Your task to perform on an android device: I want to set the recording quality to HIGH in order to get the best sound quality possible.
Image 0: 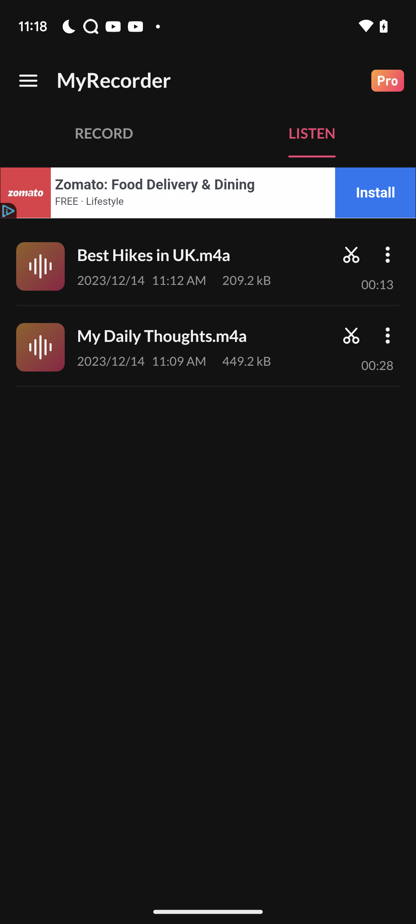
Click on the menu icon at the top left of the screen
Step 0: click (28, 80)
Image 1: 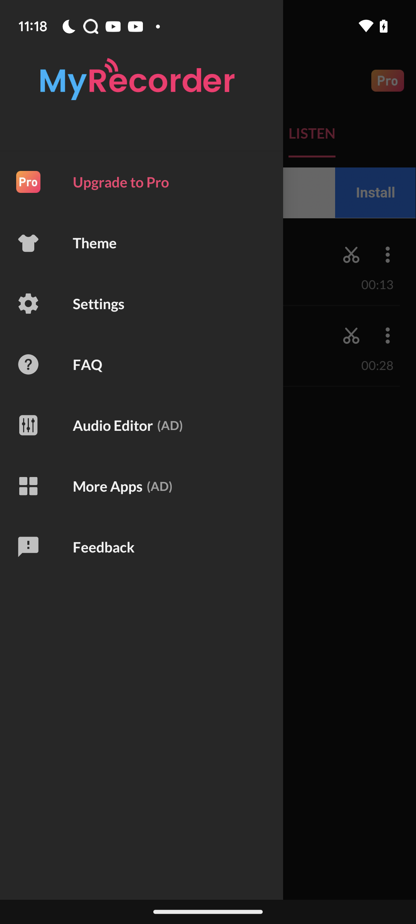
Click on the settings option
Step 1: click (178, 303)
Image 2: 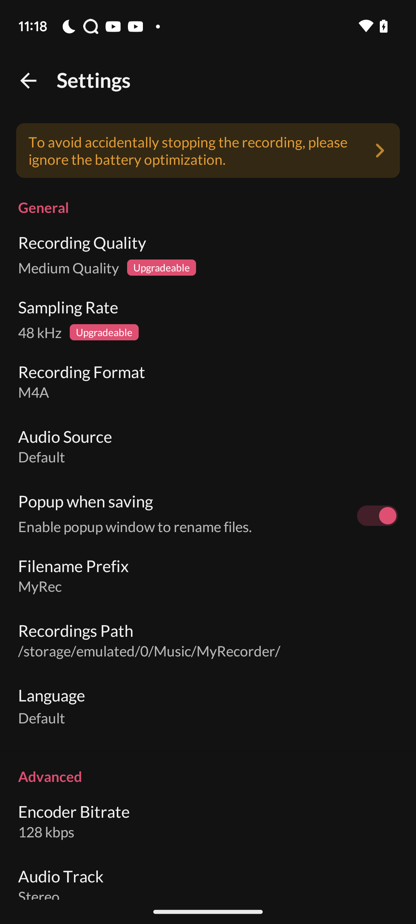
Click on the Recording Quality
Step 2: click (82, 242)
Image 3: 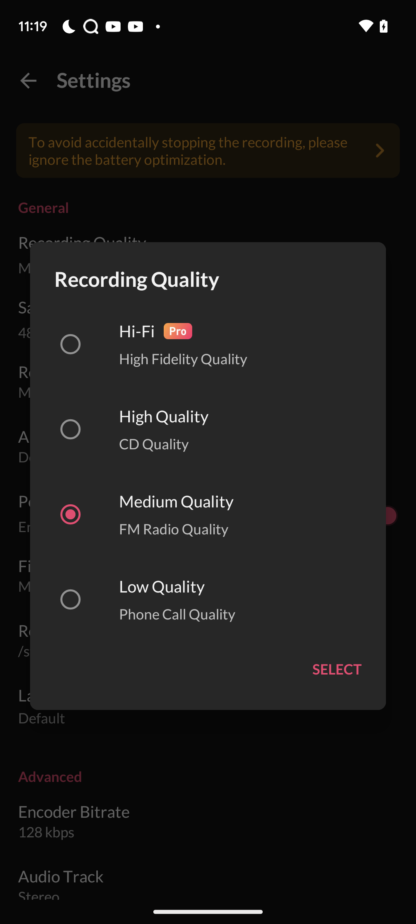
Select the High Quality option
Step 3: click (79, 429)
Image 4: 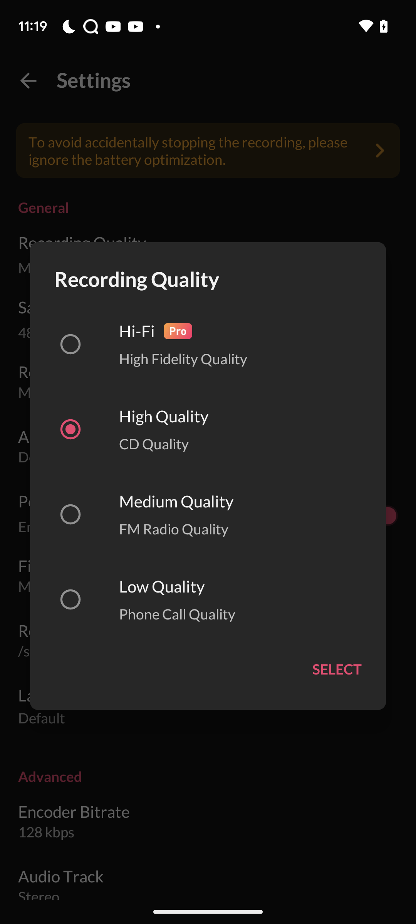
Click on the SELECT button
Step 4: click (337, 669)